Your task to perform on an android device: I want to make a new Slides in the powerpoint presentation app for Importance of Hiking presentation for the client meeting.
Image 0: 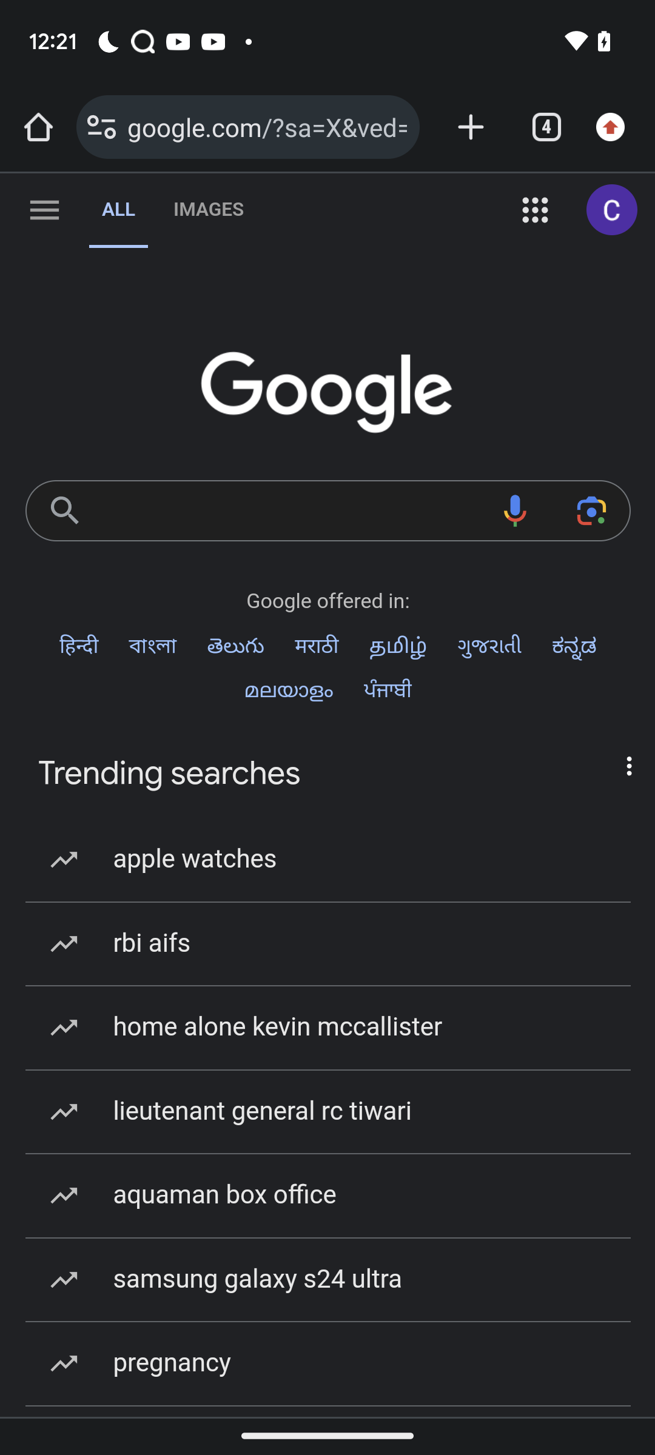
Open powerpoint presentation app
Step 0: open app "PowerPoint"
Image 1: 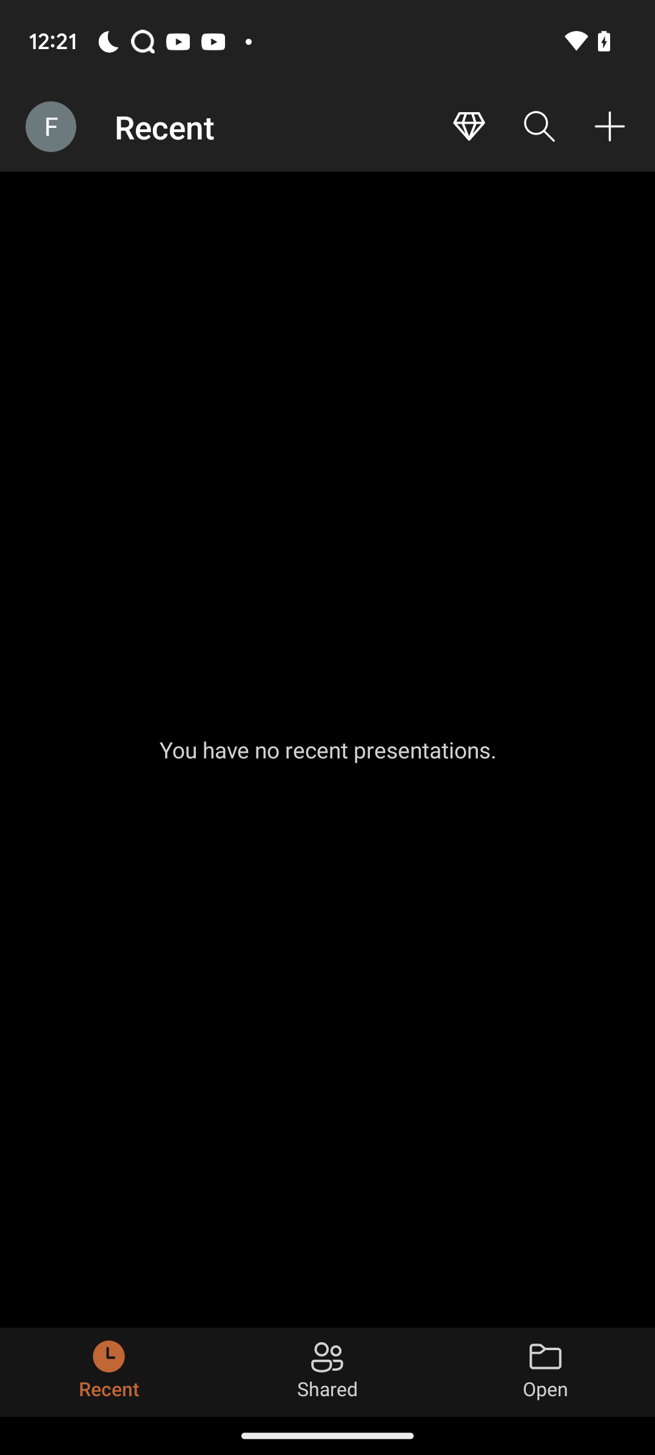
Click on the plus icon at the top right of the screen
Step 1: click (610, 126)
Image 2: 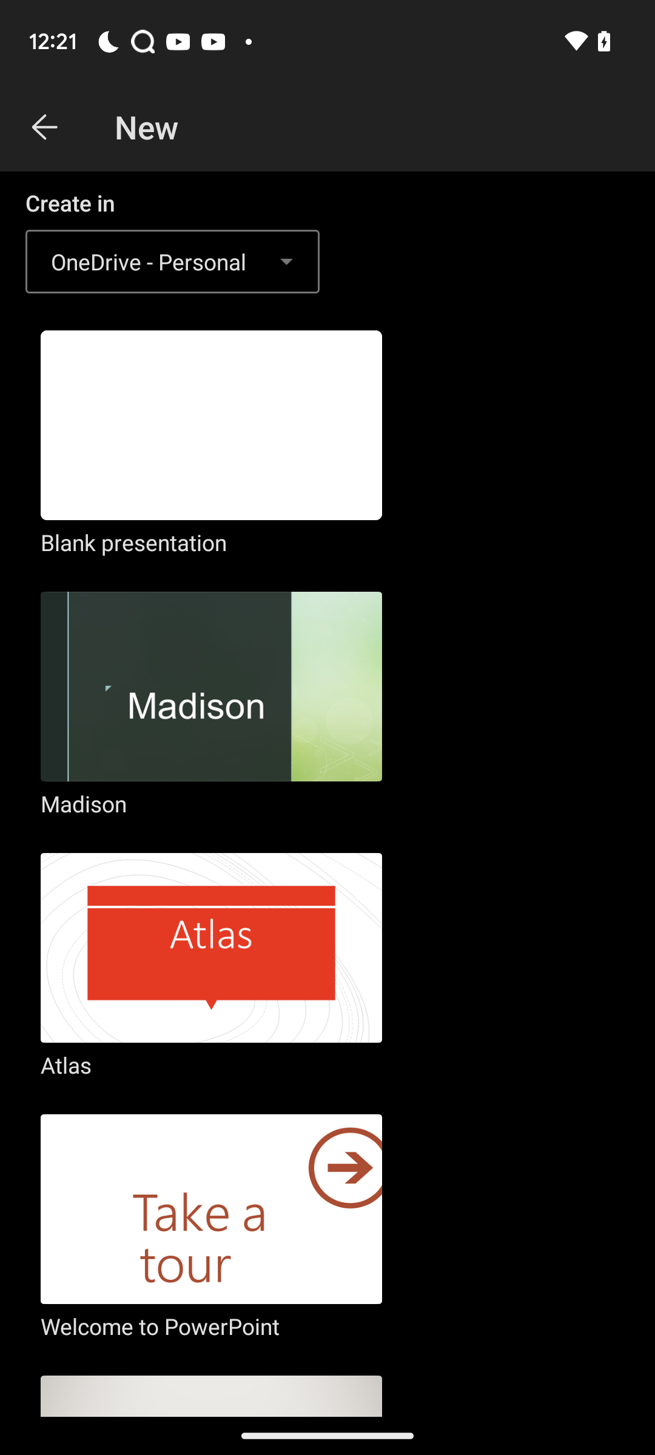
Click on blank presentation
Step 2: click (212, 444)
Image 3: 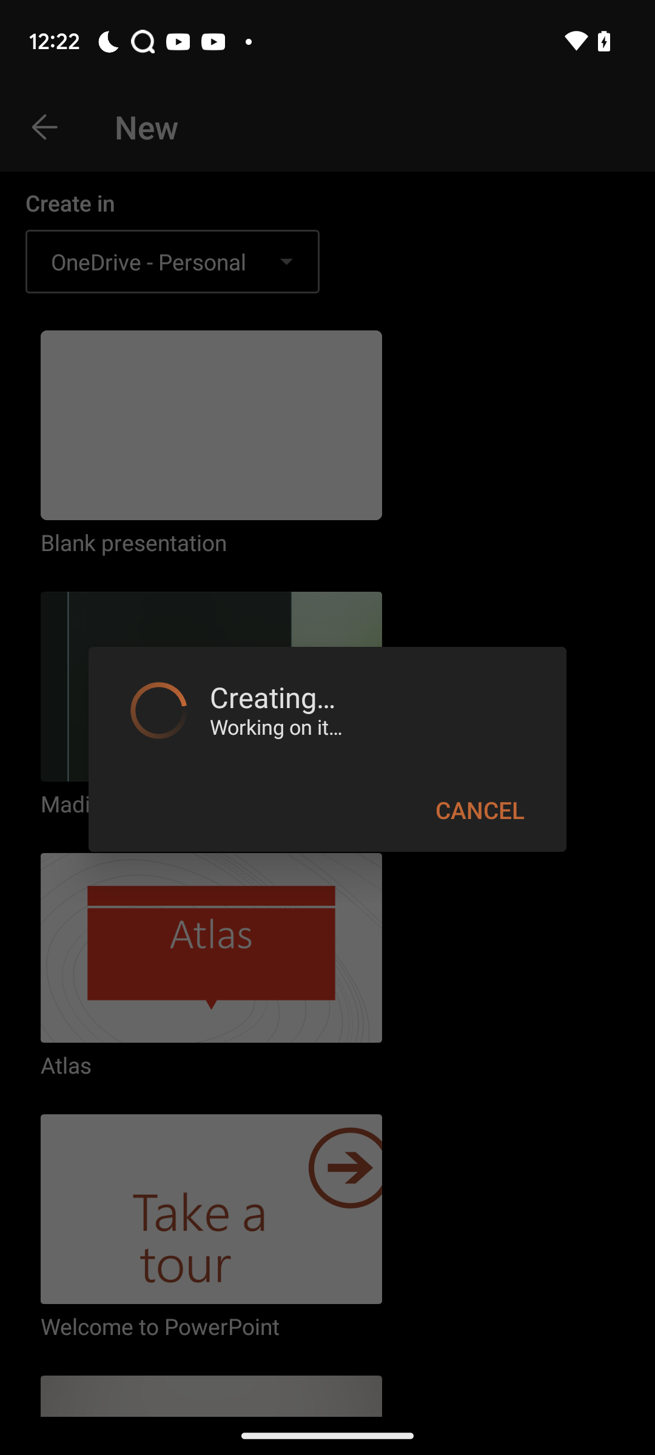
Click on blank presentation
Step 3: wait
Image 5: 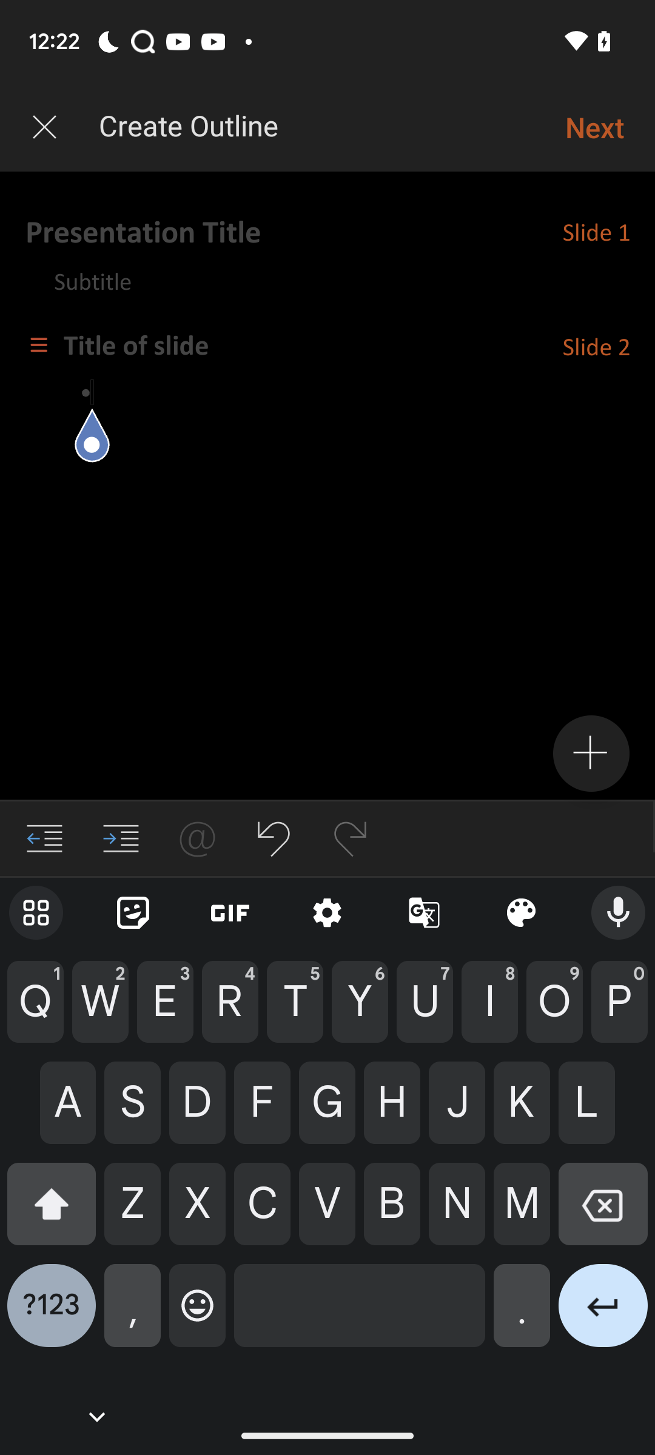
Click on presentation title to add the title
Step 5: wait
Image 6: 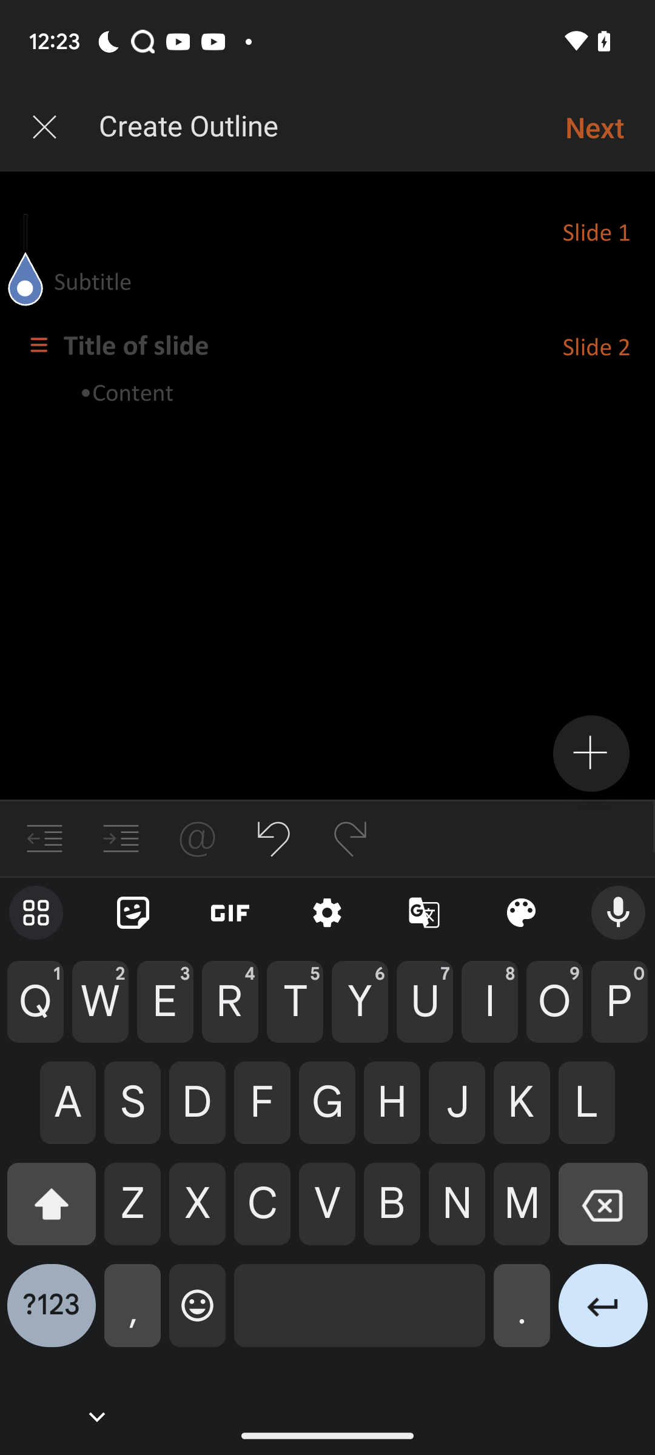
Enter  Importance of Hiking 
Step 6: type " Importance of Hiking "
Image 7: 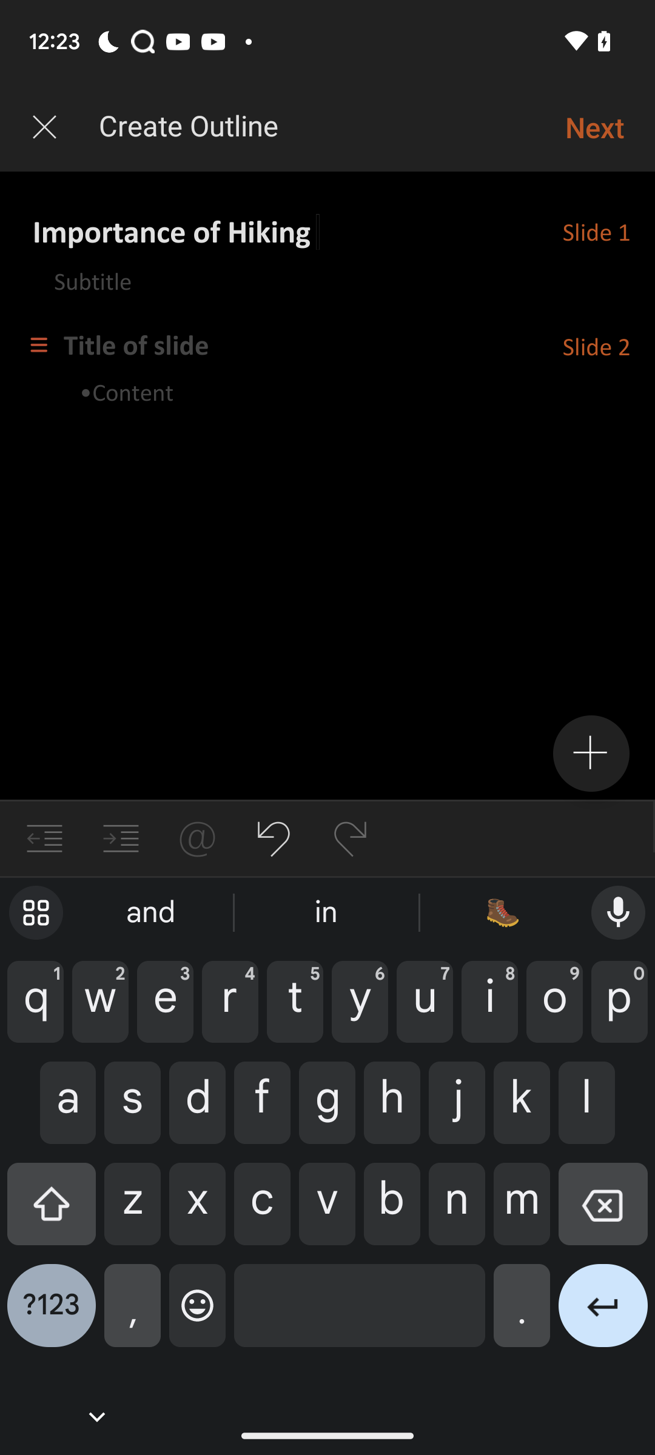
Click on next 
Step 7: click (594, 127)